Your task to perform on an android device: I'd like to listen to the recorded audio to ensure its quality.
Image 0: 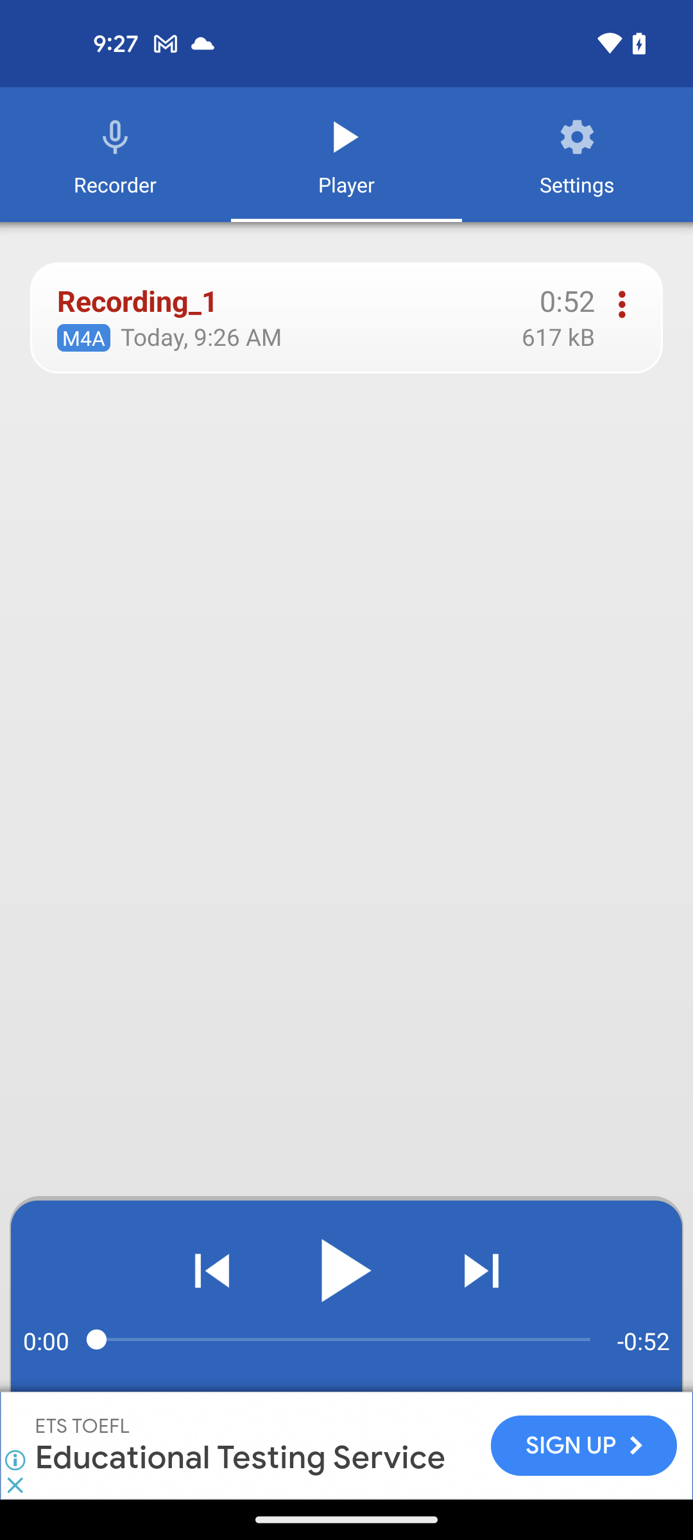
click on the play icon to play the recorded audio
Step 0: click (346, 1270)
Image 1: 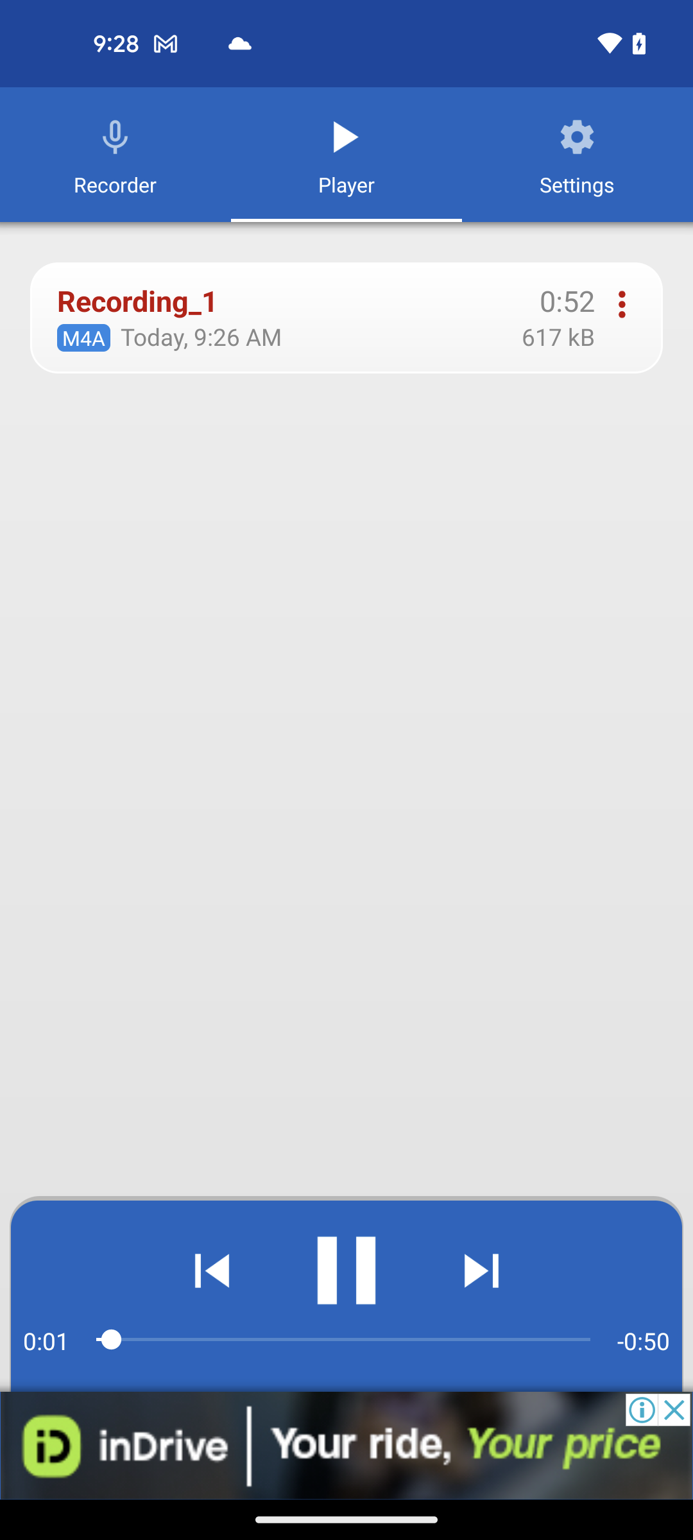
click on the play icon to play the recorded audio
Step 1: wait